Your task to perform on an android device: I should delete the All about Welsh Cakes recording as it is no longer relevant to me.
Image 0: 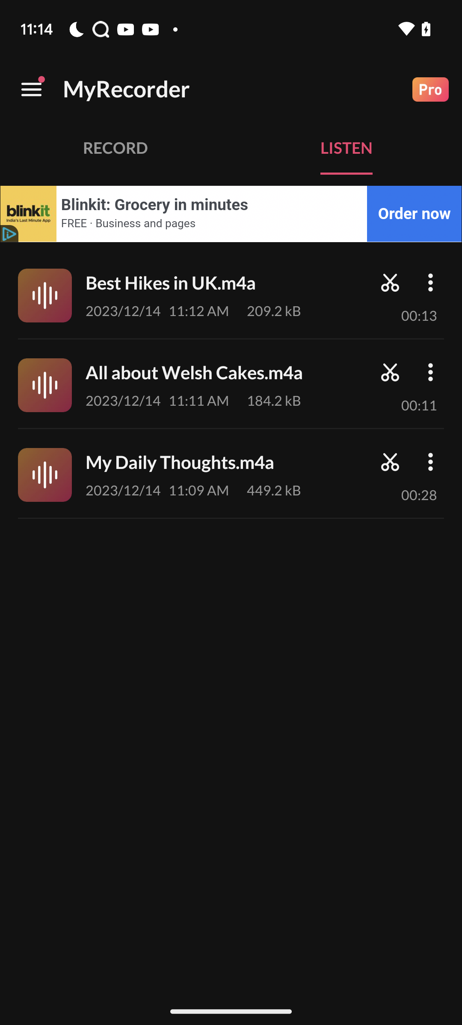
Click on the three dot icon of the All about Welsh Cakes recording
Step 0: click (430, 372)
Image 1: 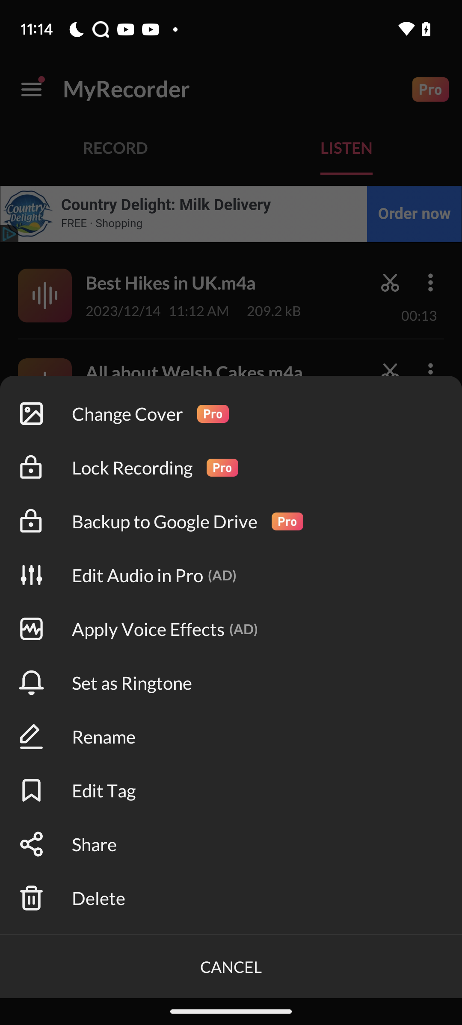
Click on the Delete option
Step 1: click (231, 898)
Image 2: 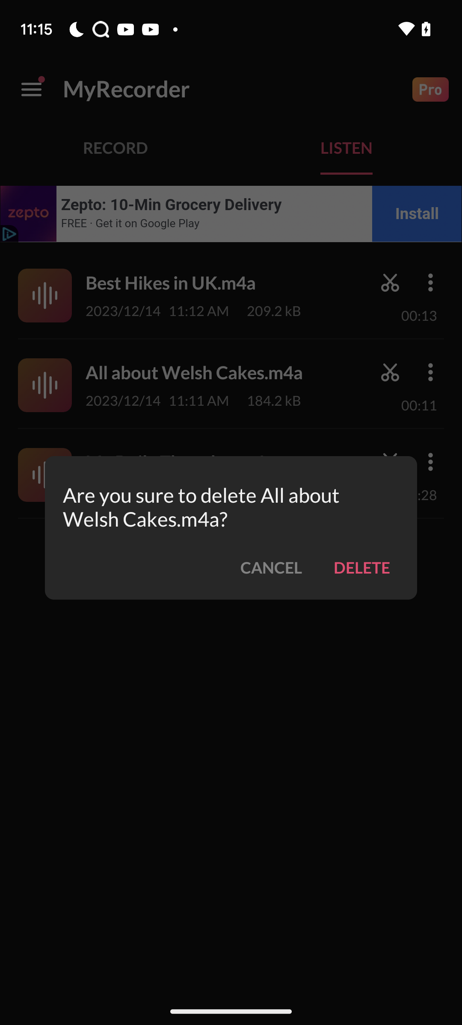
Click on the DELETE option
Step 2: click (361, 567)
Image 3: 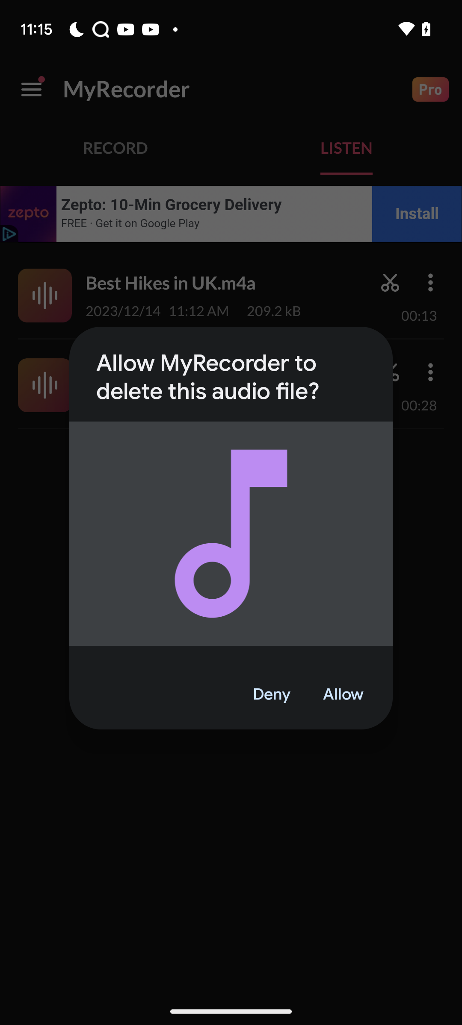
Click on the ALLOW button
Step 3: click (343, 694)